Your task to perform on an android device: I have to prepare a document for my office meeting, so create a document for me on the WPS Office app.
Image 0: 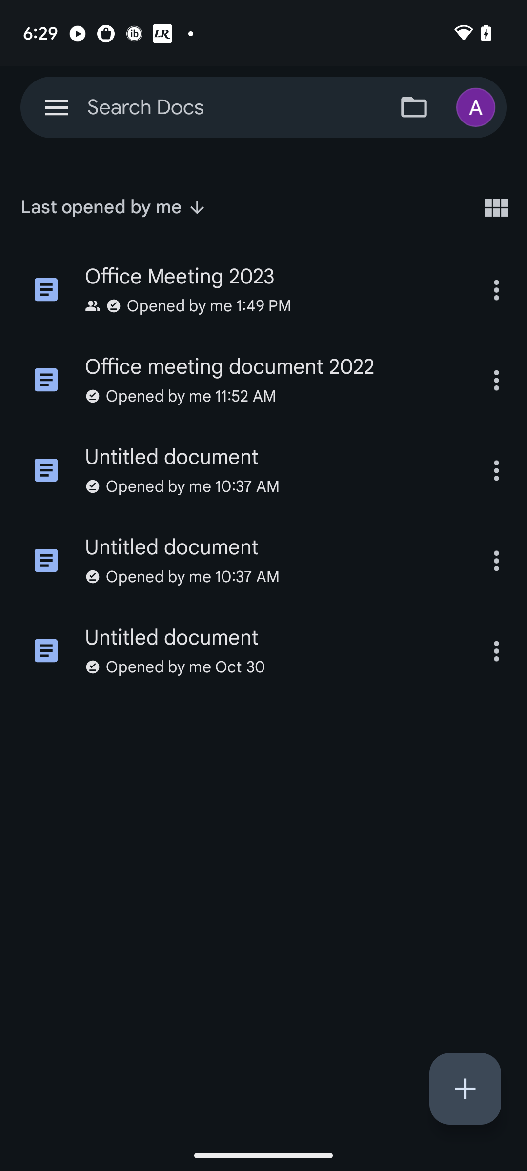
Open the WPS Office app.
Step 0: open app "WPS Office"
Image 1: 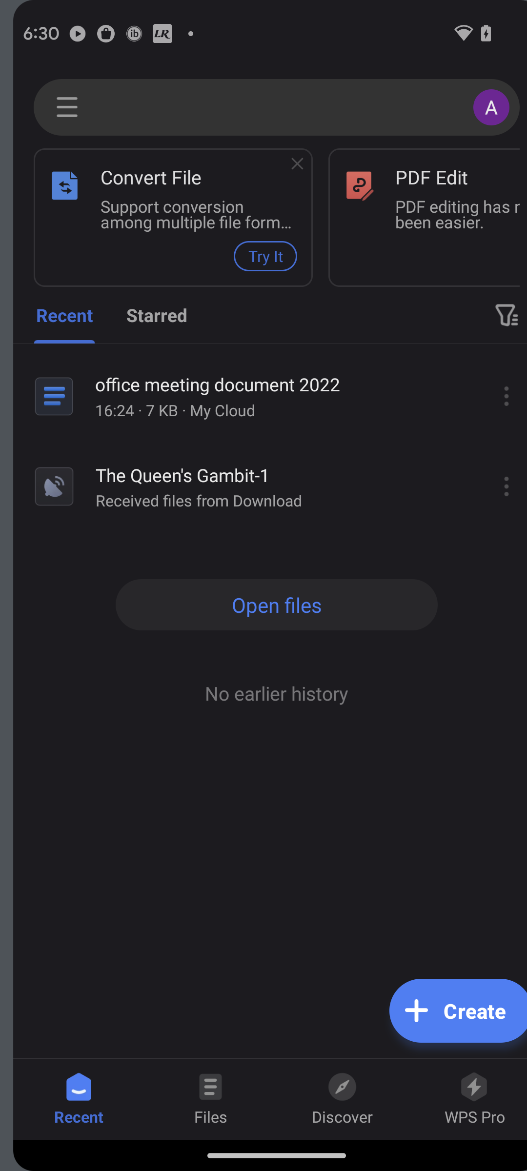
Click on the "+Create" tab at the bottom right.
Step 1: click (503, 1010)
Image 2: 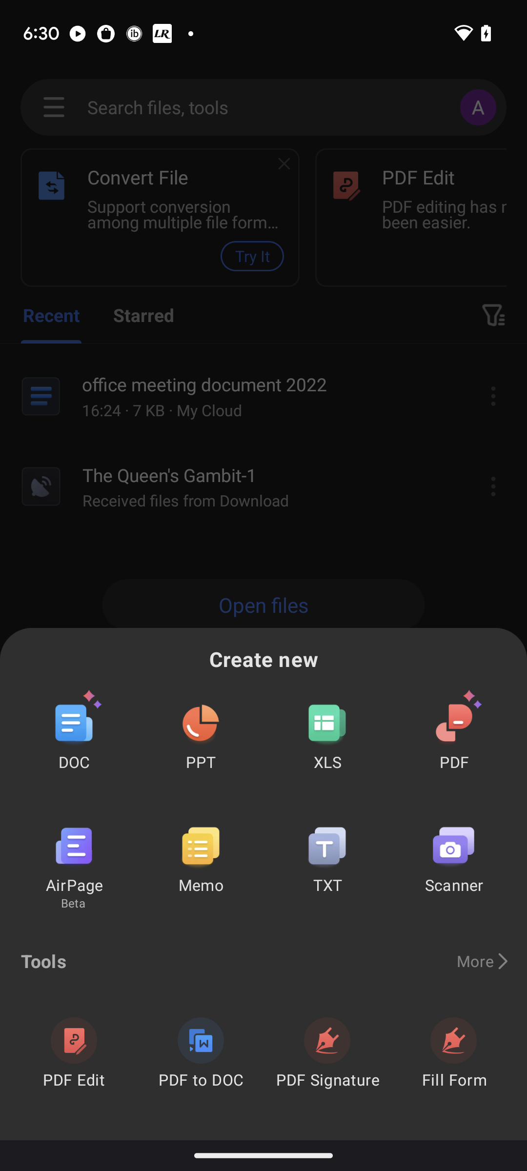
Click on the tab "Doc".
Step 2: click (74, 723)